Your task to perform on an android device: Import contacts from my device's storage to the Contact app.
Image 0: 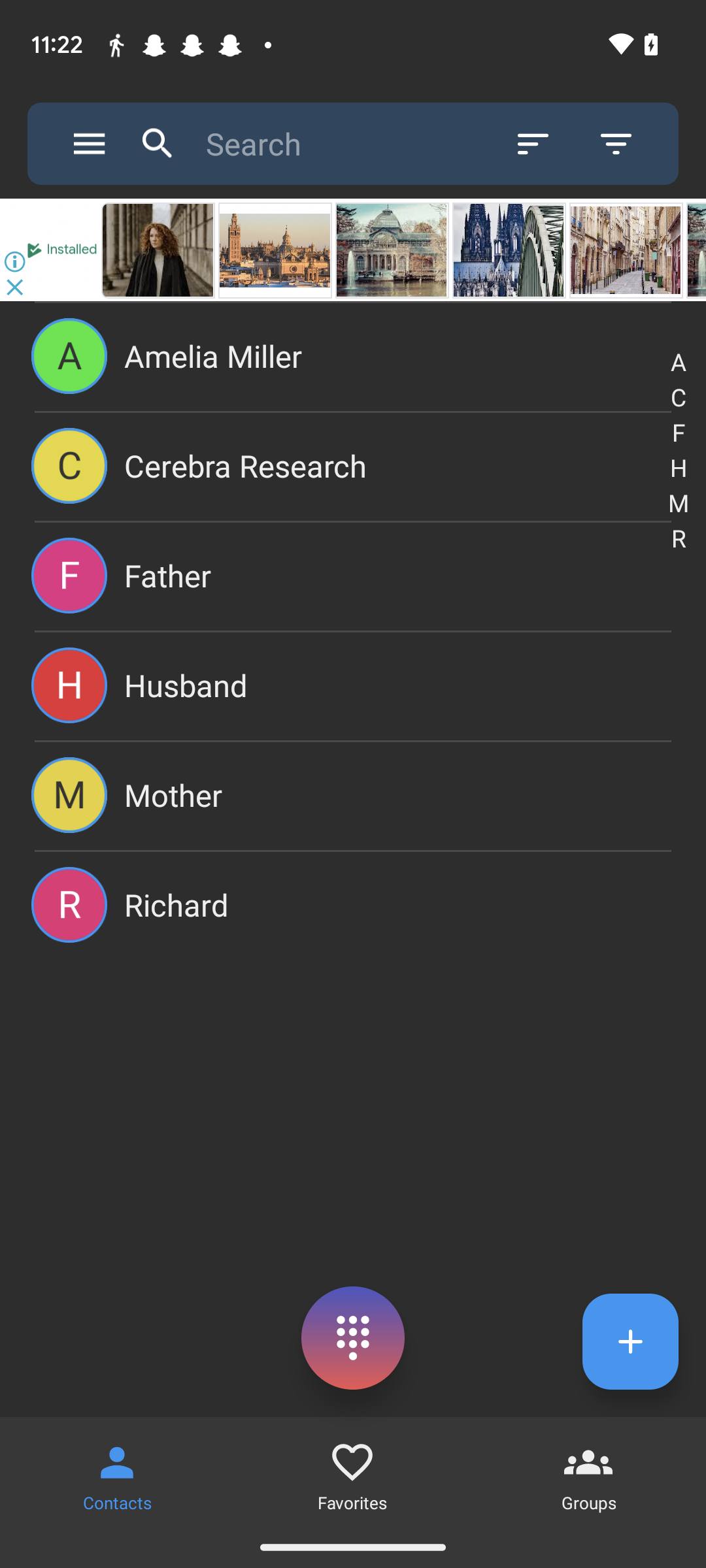
Click on the three line menu at the top-left of the screen.
Step 0: click (75, 144)
Image 1: 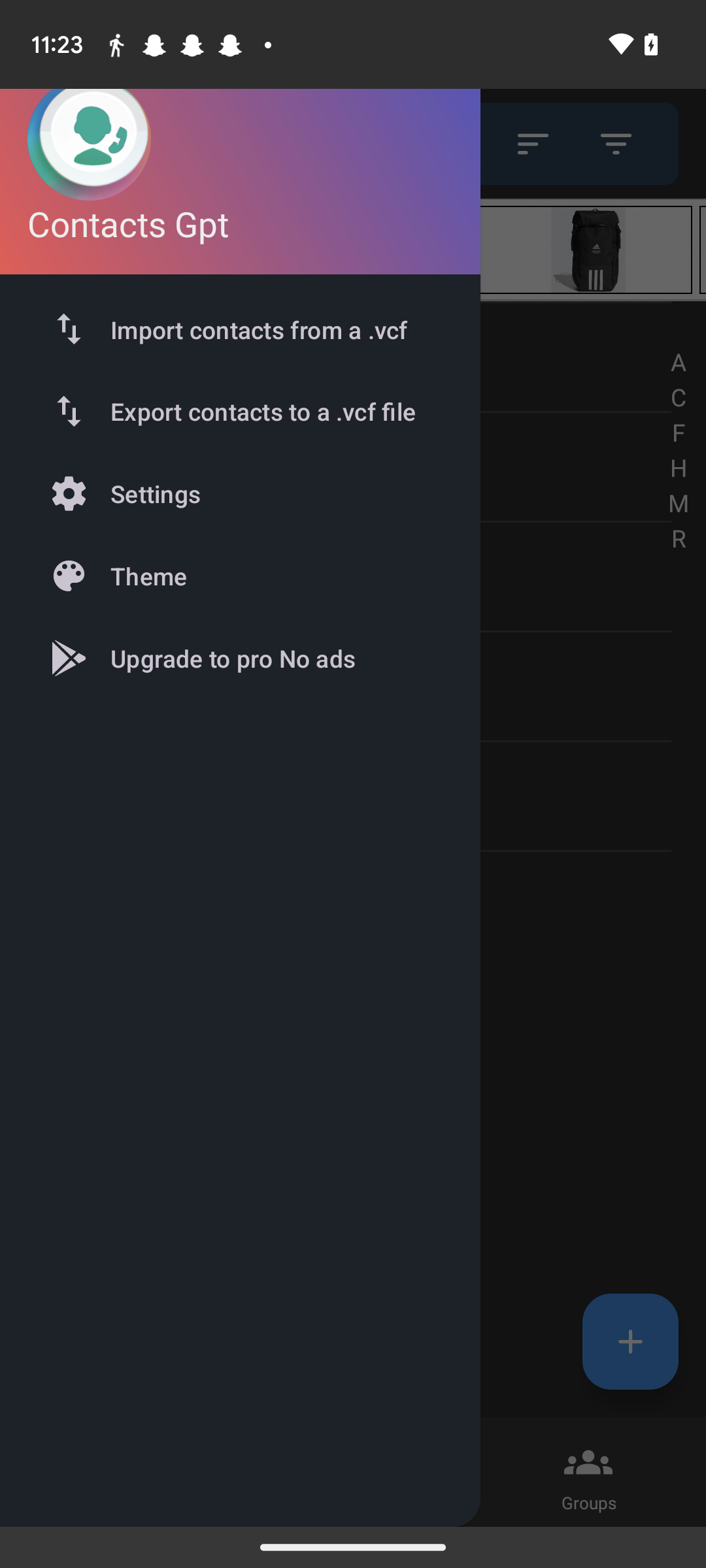
Click on the Import contacts from a .vcf .
Step 1: click (240, 329)
Image 2: 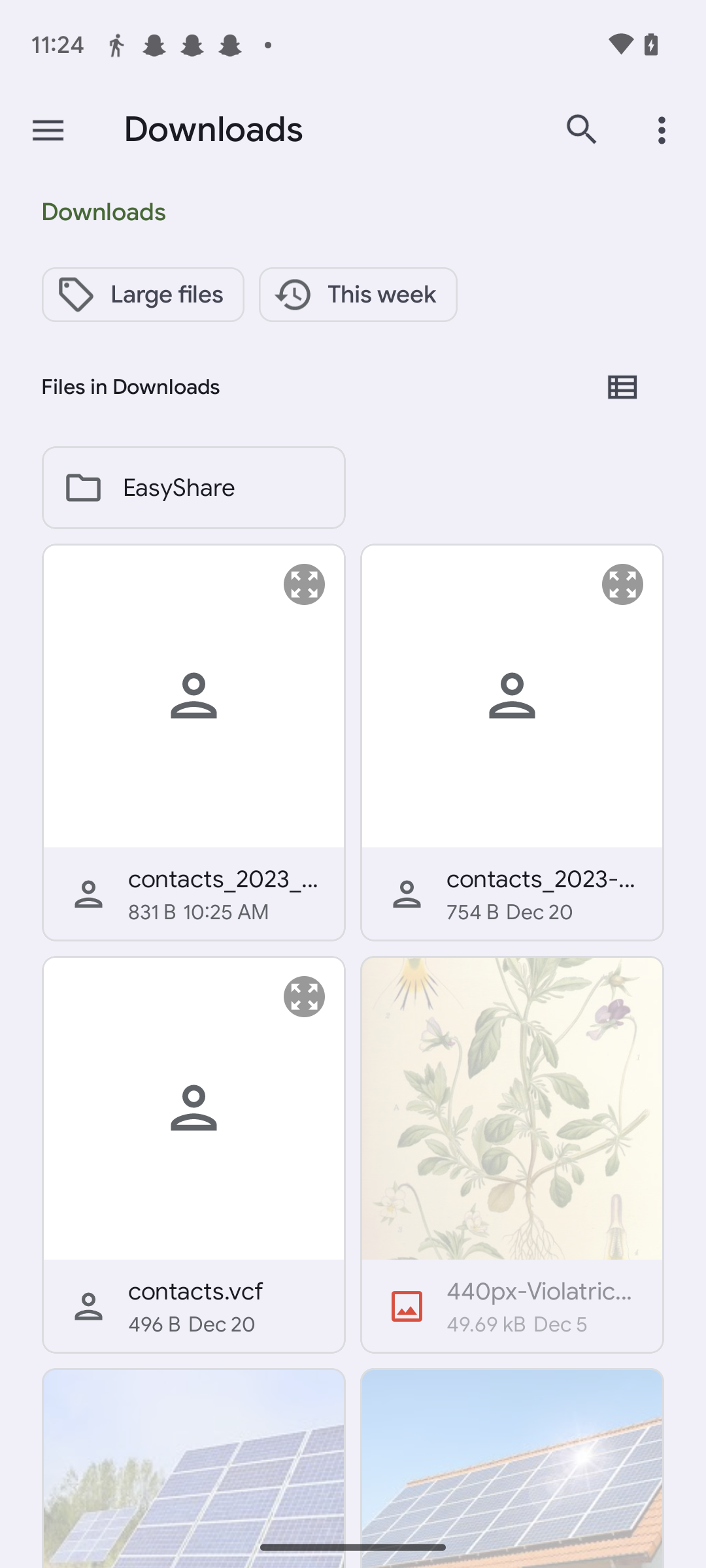
Click on the first file.
Step 2: click (196, 754)
Image 3: 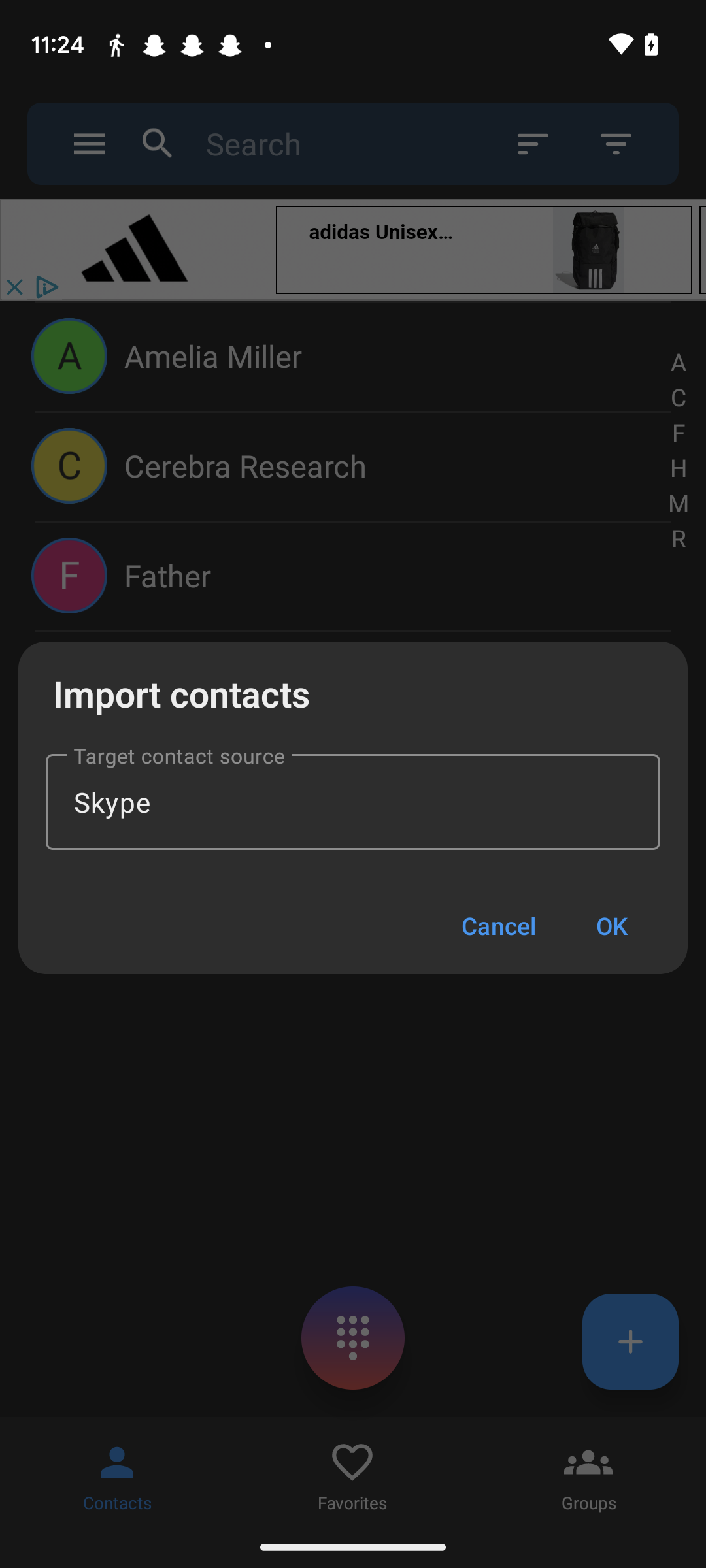
Click on OK.
Step 3: click (611, 926)